Your task to perform on an android device: I want to know the value of 1000 euros in the American dollar, so convert the 1000 euros into the American dollar in the Currency Plus app.
Image 0: 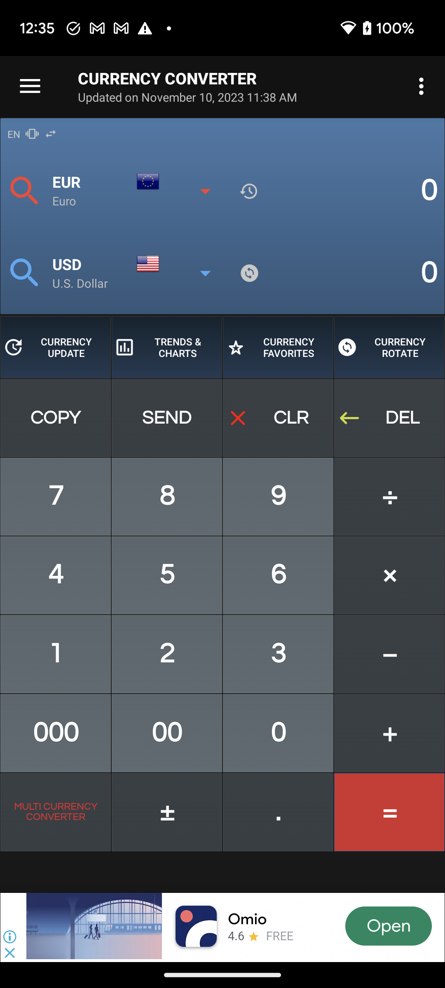
Open the Currency Plus app.
Step 0: open app "Currency Plus"
Image 1: 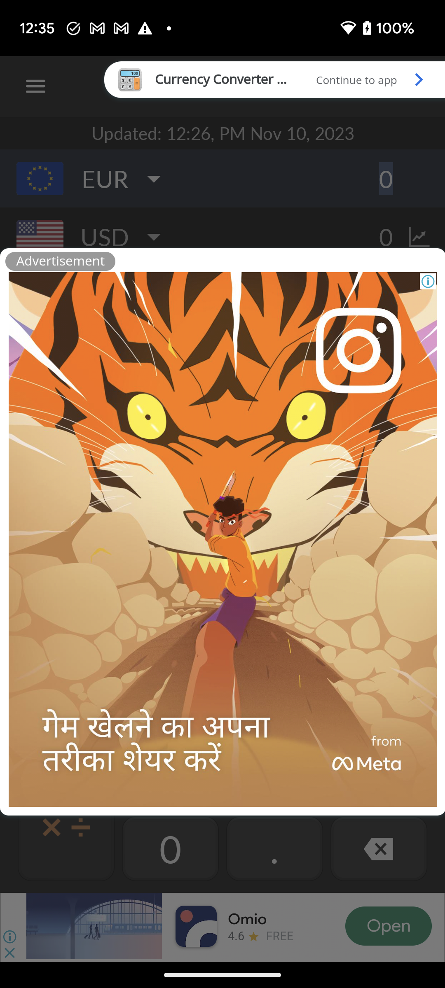
Click on the Continue to app to remove this ad window.
Step 1: click (371, 79)
Image 2: 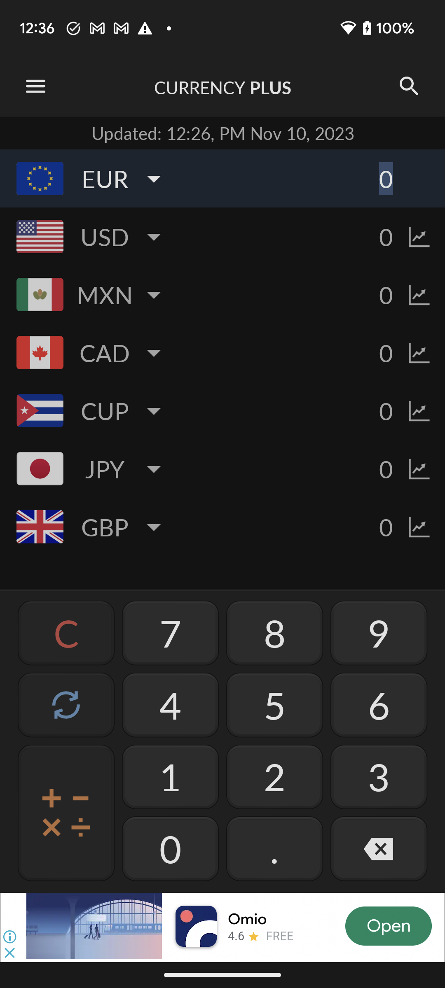
Click on the 1 to mention the value of euros to convert into USD.
Step 2: click (170, 776)
Image 3: 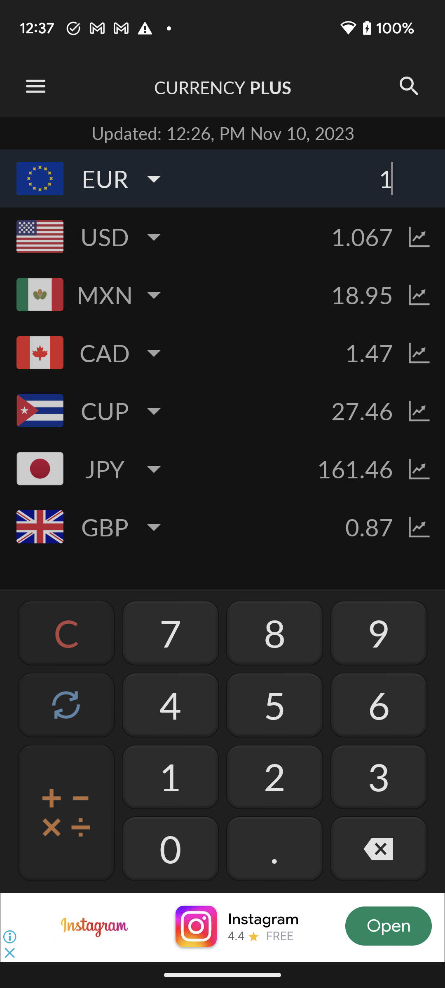
Click on the 0 to mention the value of euros to convert into USD.
Step 3: click (170, 848)
Image 4: 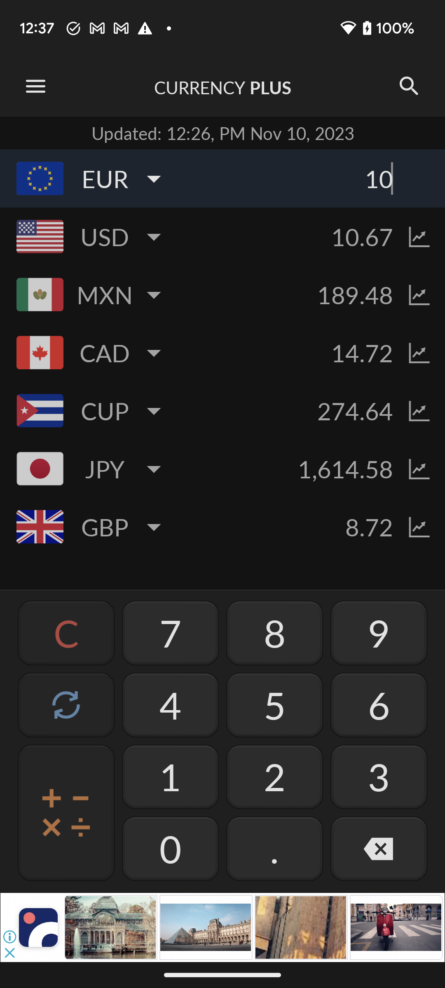
Click on the 0 to mention the value of euros to convert into USD.
Step 4: click (170, 848)
Image 5: 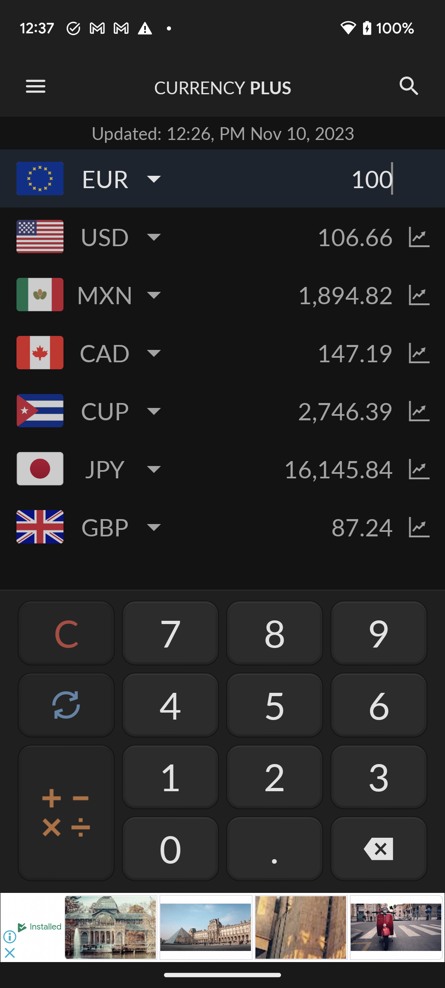
Click on the 0 to mention the value of euros to convert into USD.
Step 5: click (170, 848)